Your task to perform on an android device: Read the reviews of the Nike Elevate 3 Shoe in the Nike app
Image 0: 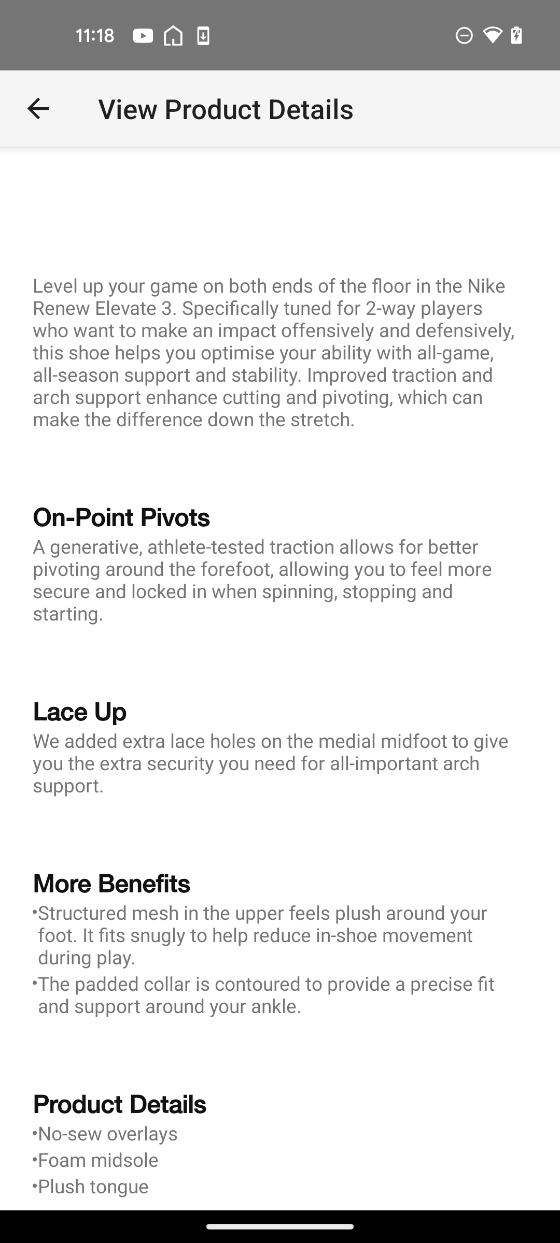
Get back to the previous page of the app
Step 0: press back button
Image 1: 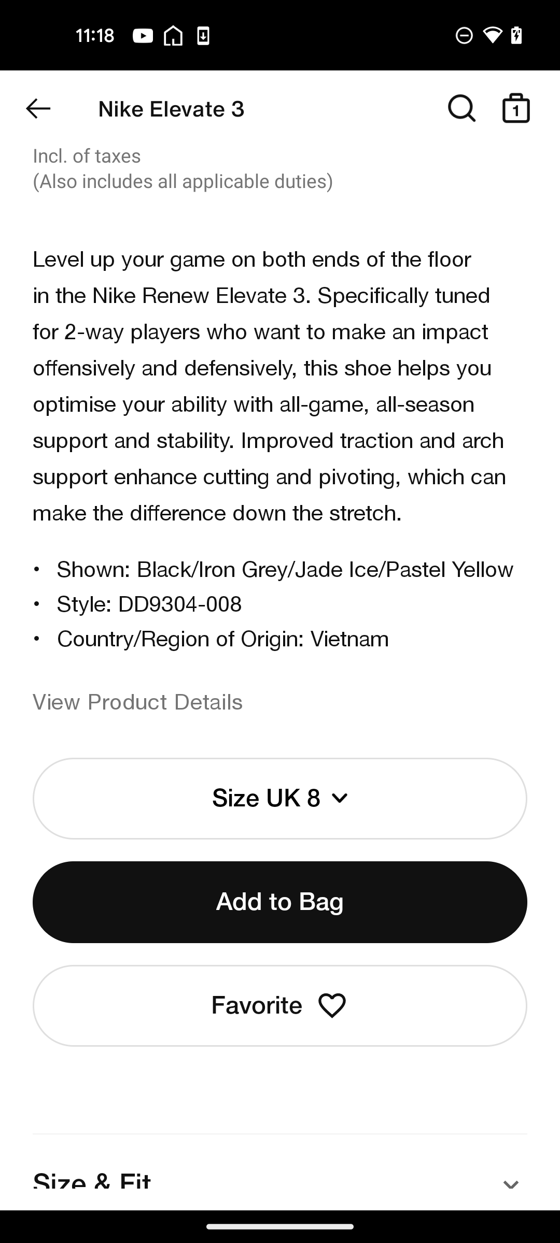
Swipe up for the reviews
Step 1: scroll down
Image 2: 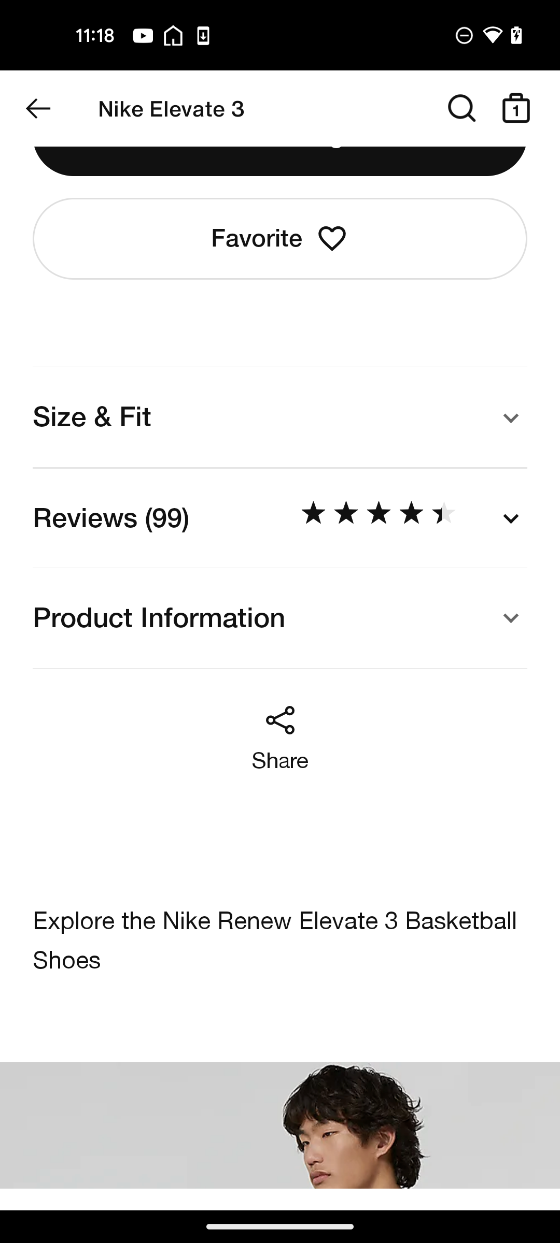
Click on the Reviews
Step 2: click (110, 518)
Image 3: 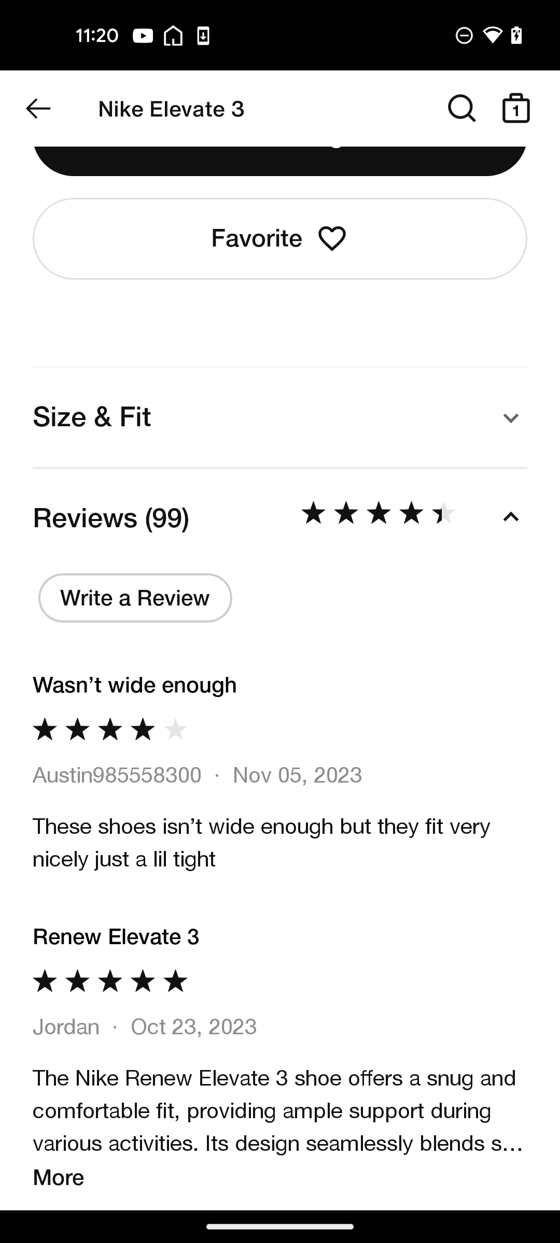
Swipe up to view the reviews
Step 3: scroll down
Image 6: 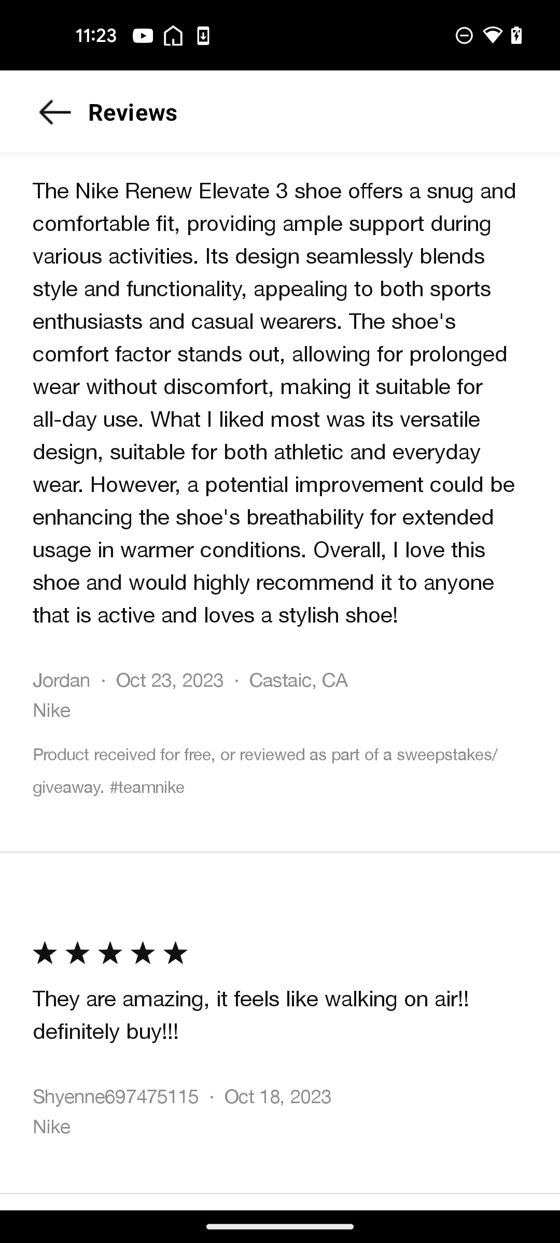
Swipe up for more reviews
Step 6: scroll down
Image 7: 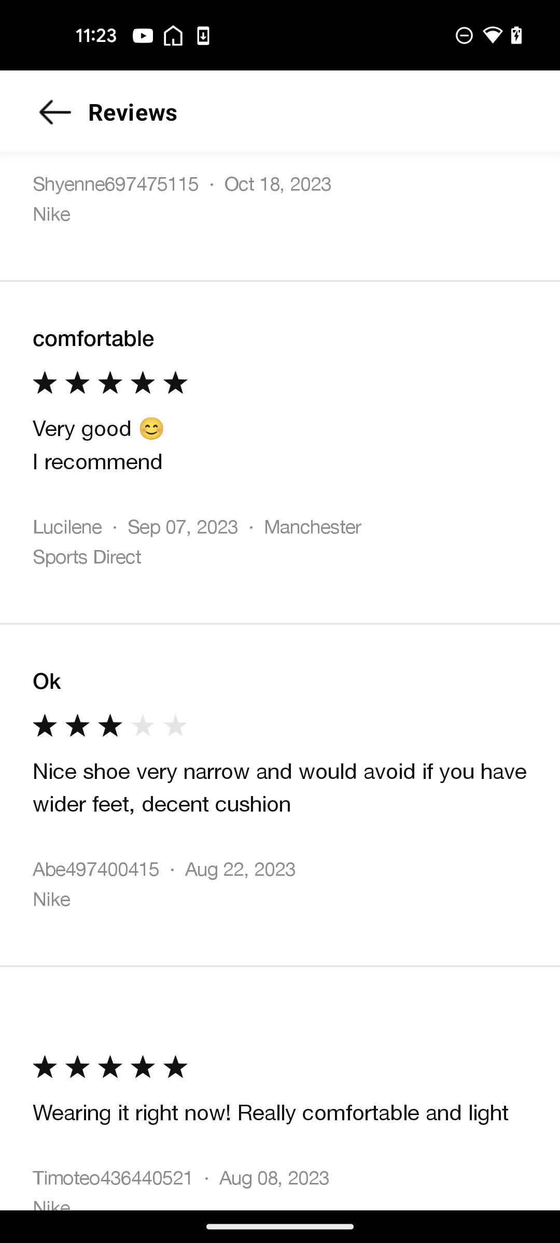
Swipe up for more reviews
Step 7: scroll down
Image 8: 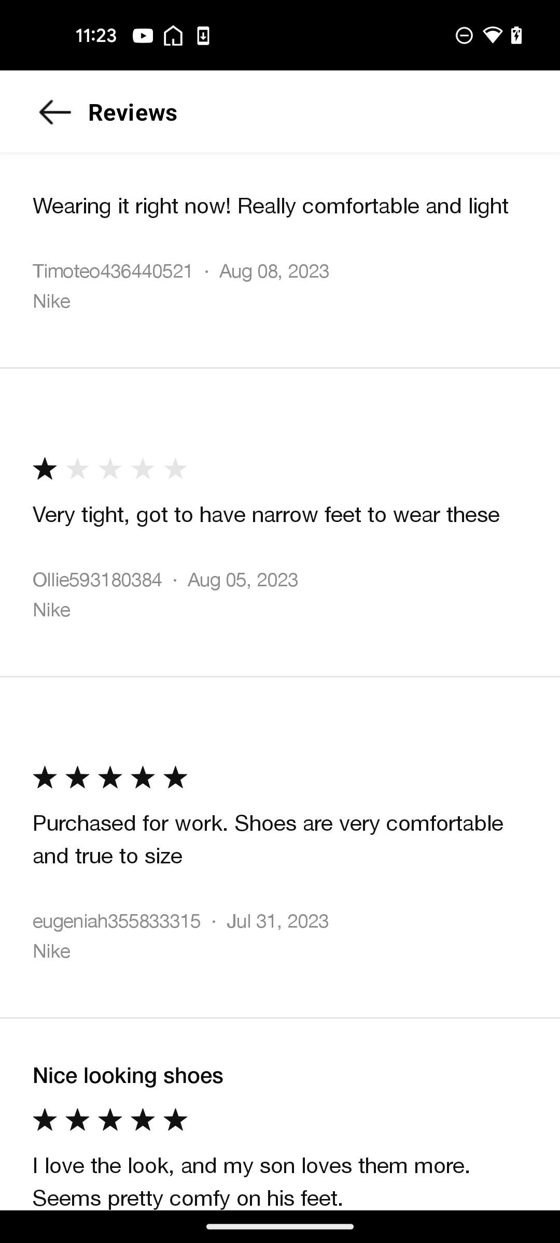
Swipe up for more reviews
Step 8: scroll down
Image 9: 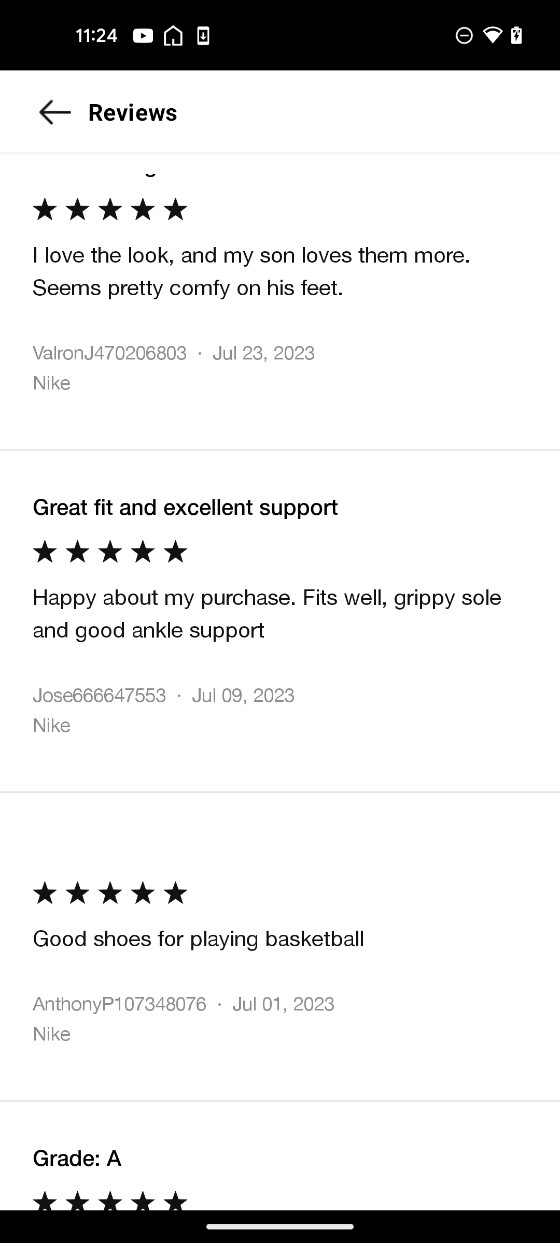
Swipe up for more reviews
Step 9: scroll down
Image 10: 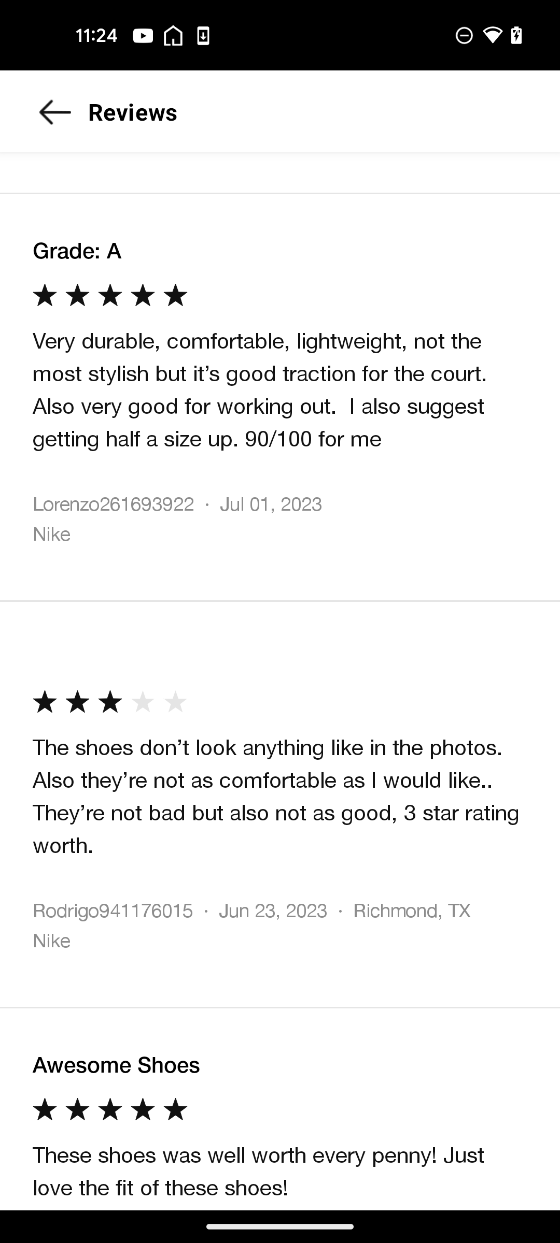
Swipe up for more reviews
Step 10: scroll down
Image 11: 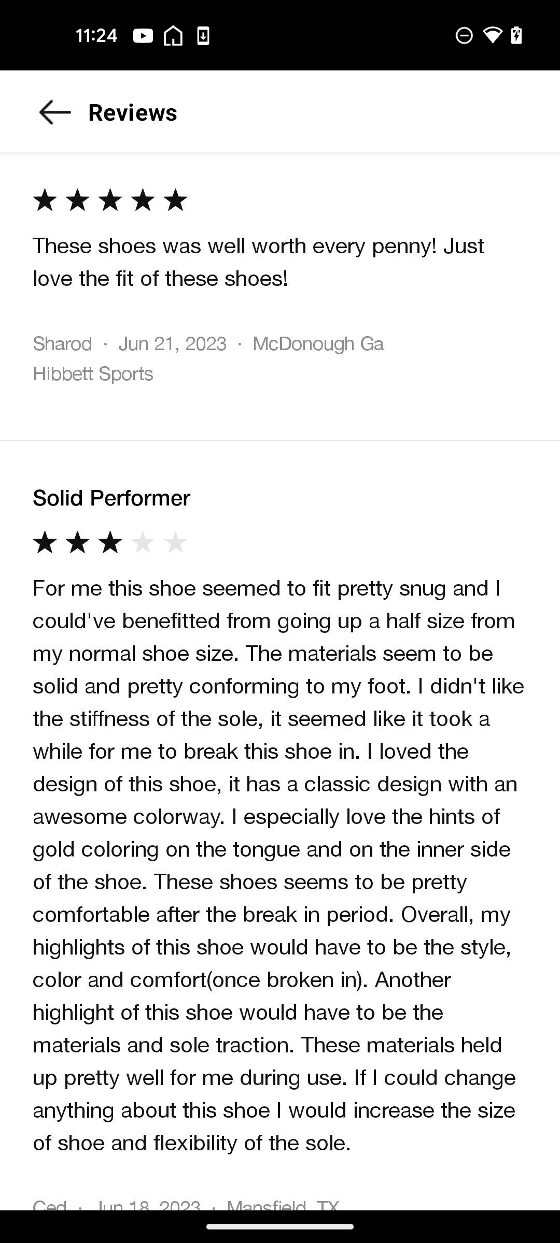
Swipe up for more reviews
Step 11: scroll down
Image 12: 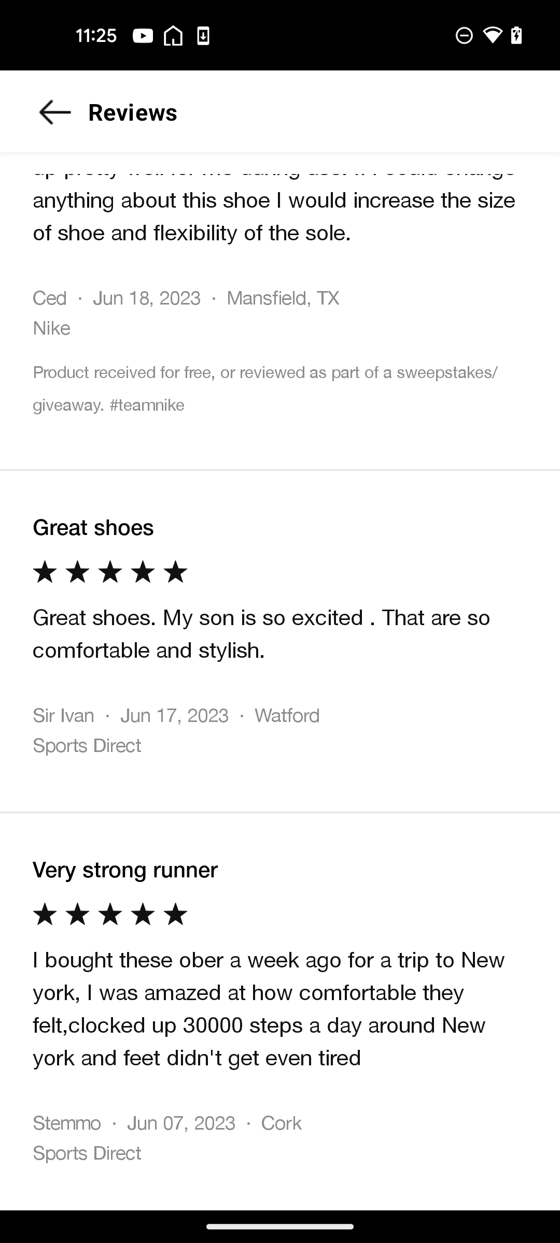
Swipe up for more reviews
Step 12: scroll down
Image 13: 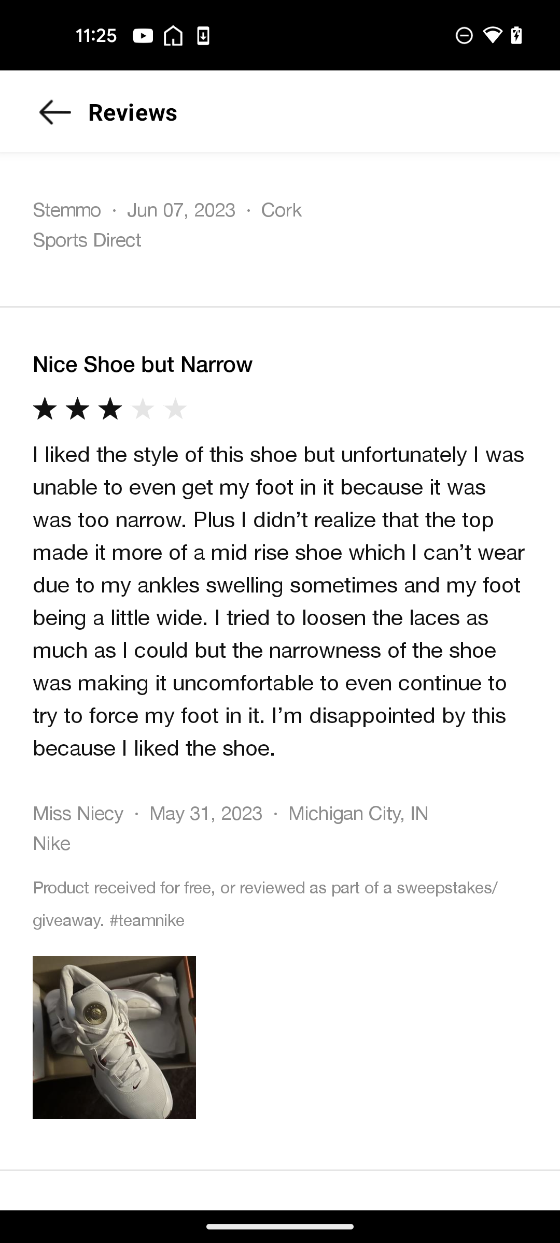
Swipe up for more reviews
Step 13: scroll down
Image 14: 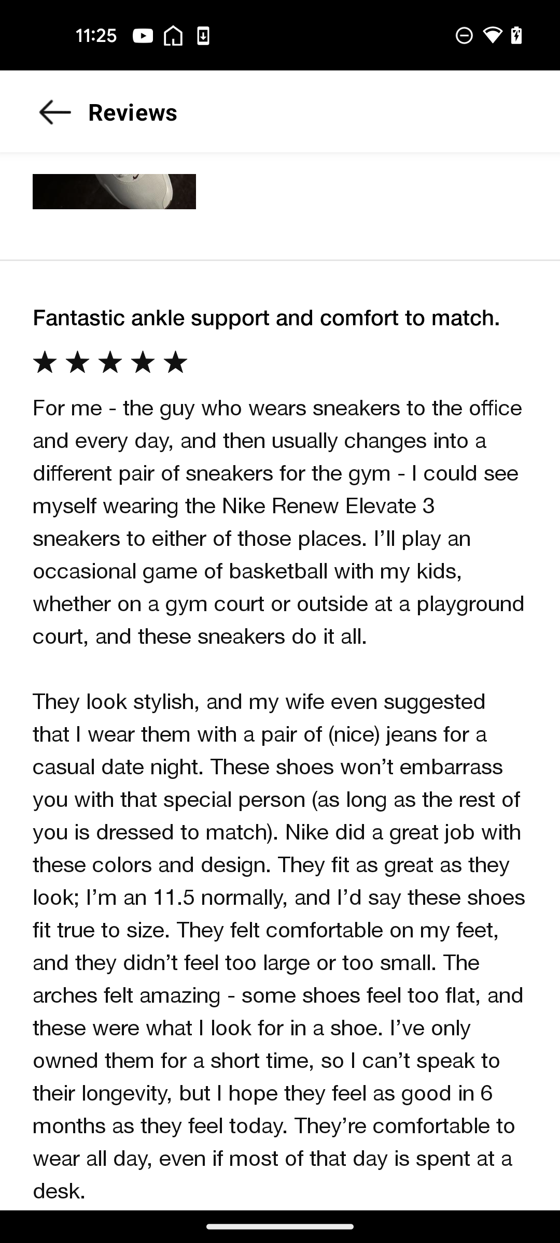
Swipe up for more reviews
Step 14: scroll down
Image 15: 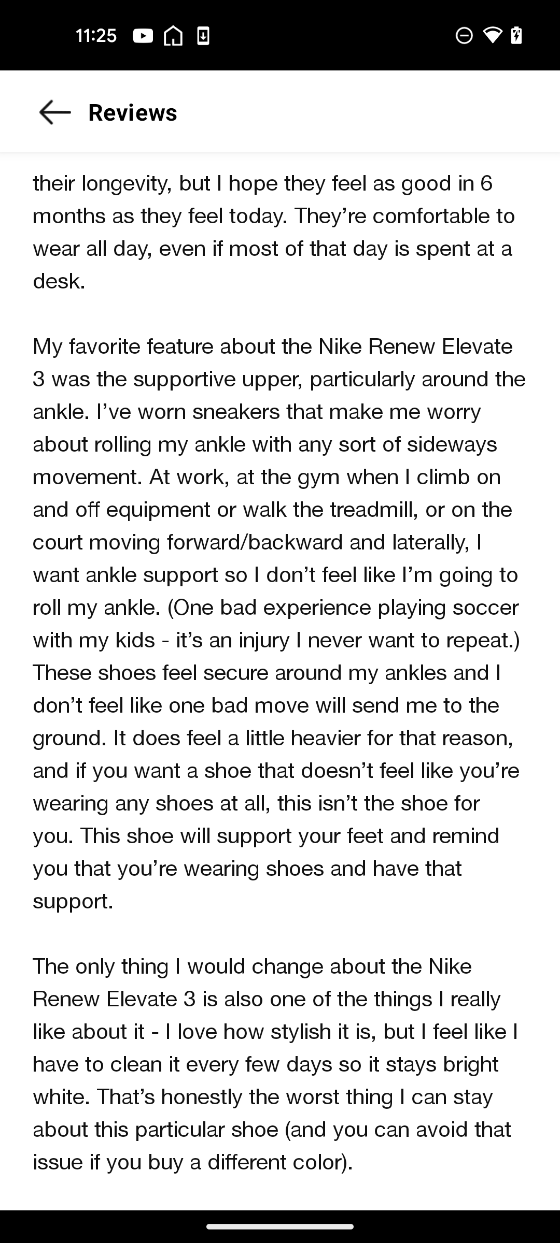
Swipe up for more reviews
Step 15: scroll down
Image 16: 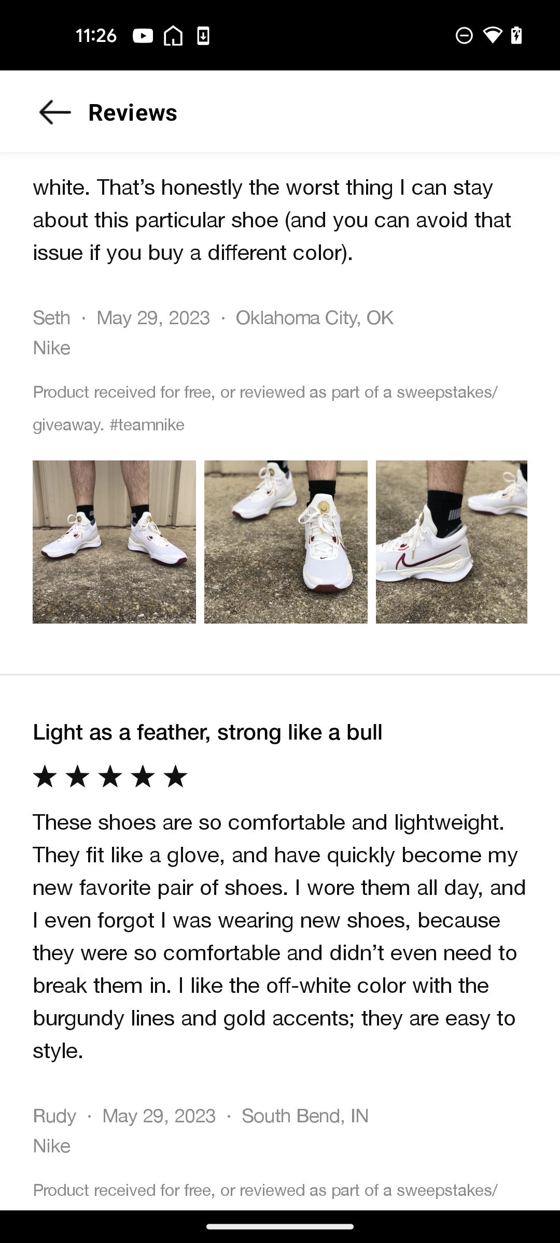
Swipe up for more reviews
Step 16: scroll down
Image 17: 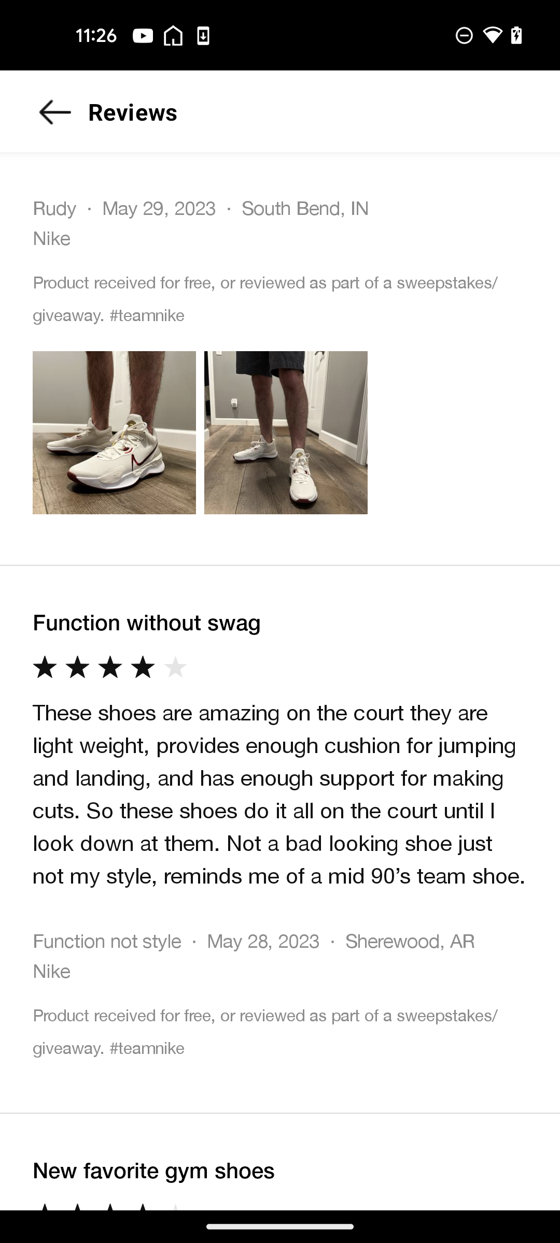
Swipe up for more reviews
Step 17: scroll down